Your task to perform on an android device: open rapidbox app and shop for Atom brand 
Image 0: 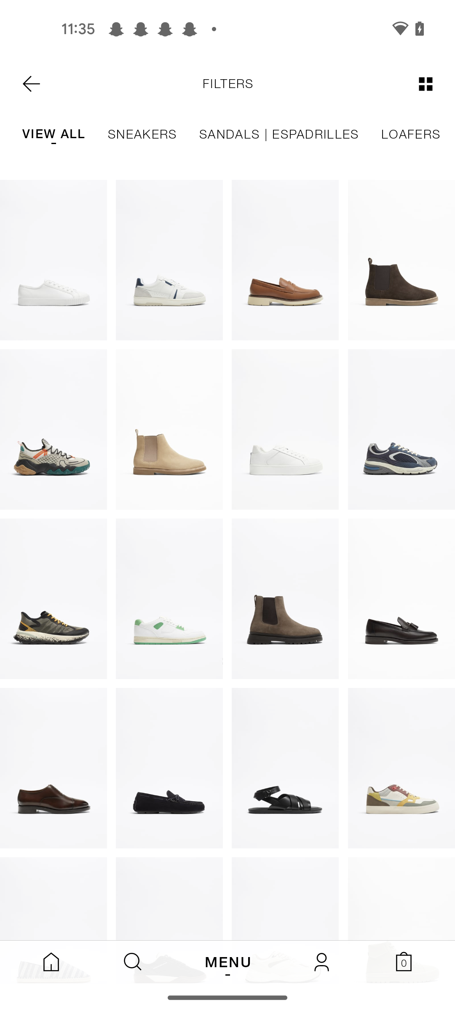
open Rapidbox app
Step 0: open app "RapidBox"
Image 1: 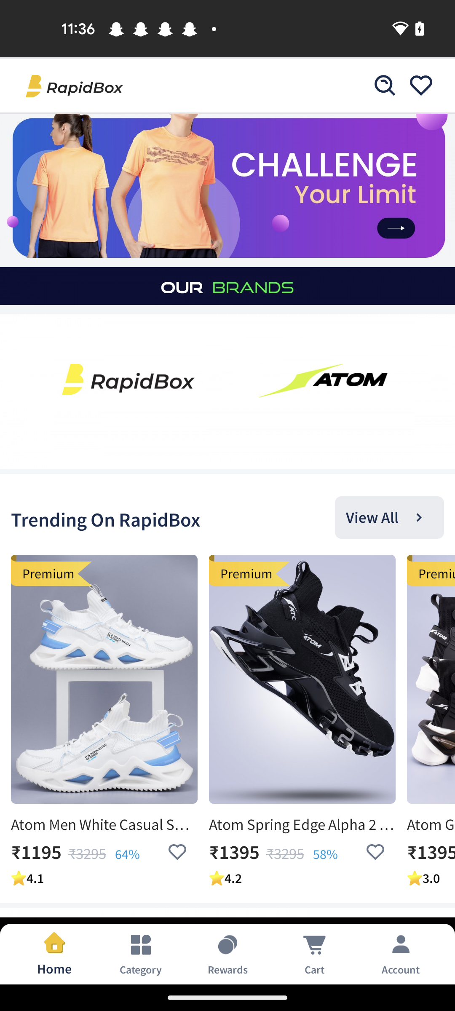
Click on the Atom brand
Step 1: click (341, 364)